Your task to perform on an android device: On the Voice Recorder app, record some important points for my office presentation.
Image 0: 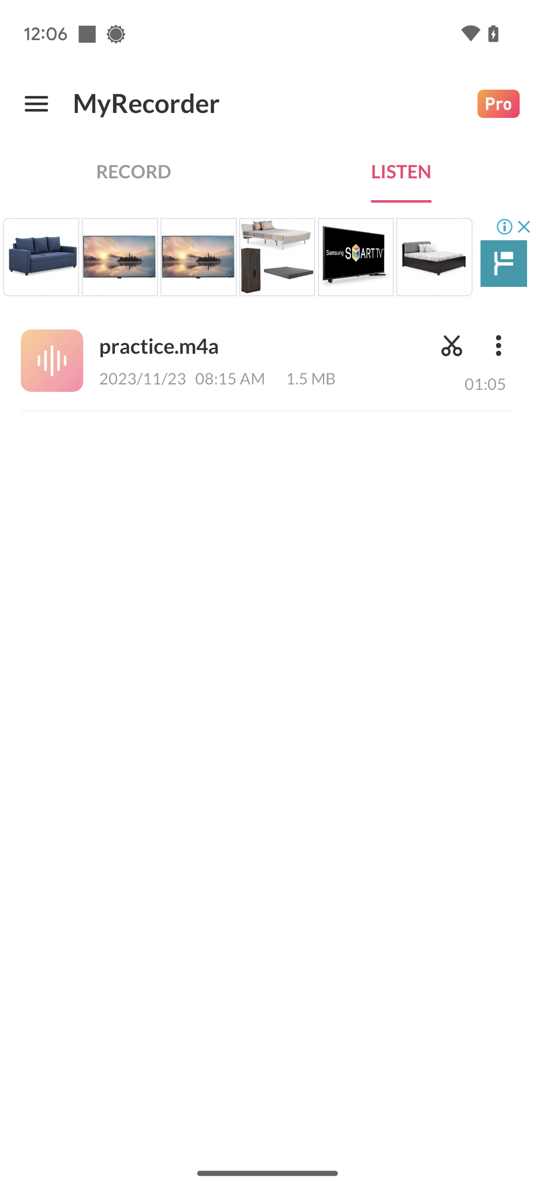
Open the Voice Recorder app.
Step 0: open app "Voice Recorder"
Image 1: 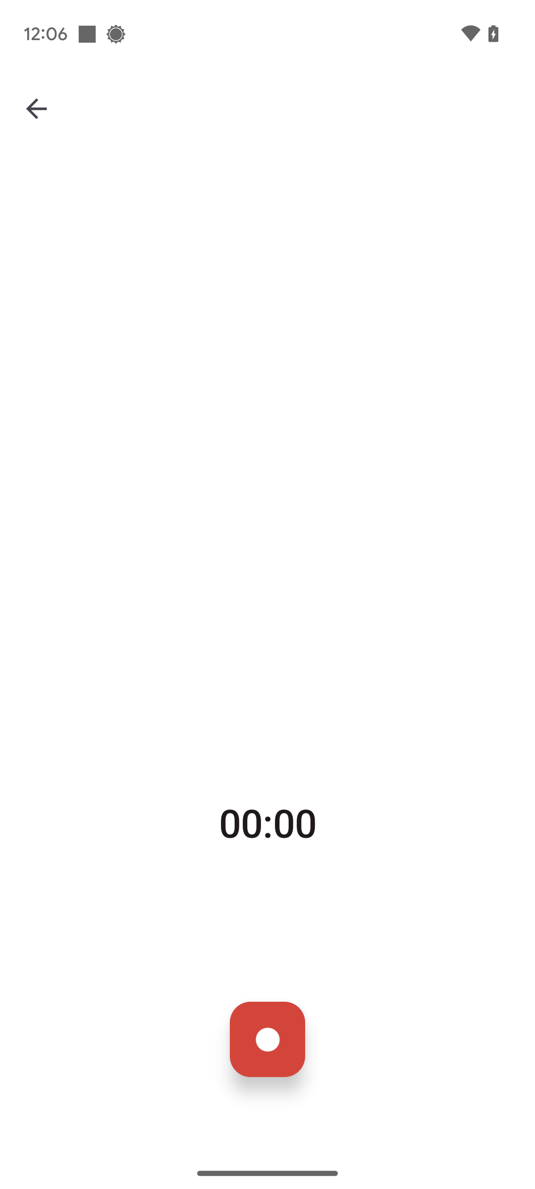
Tap on the red icon at the bottom of the screen.
Step 1: click (267, 1039)
Image 2: 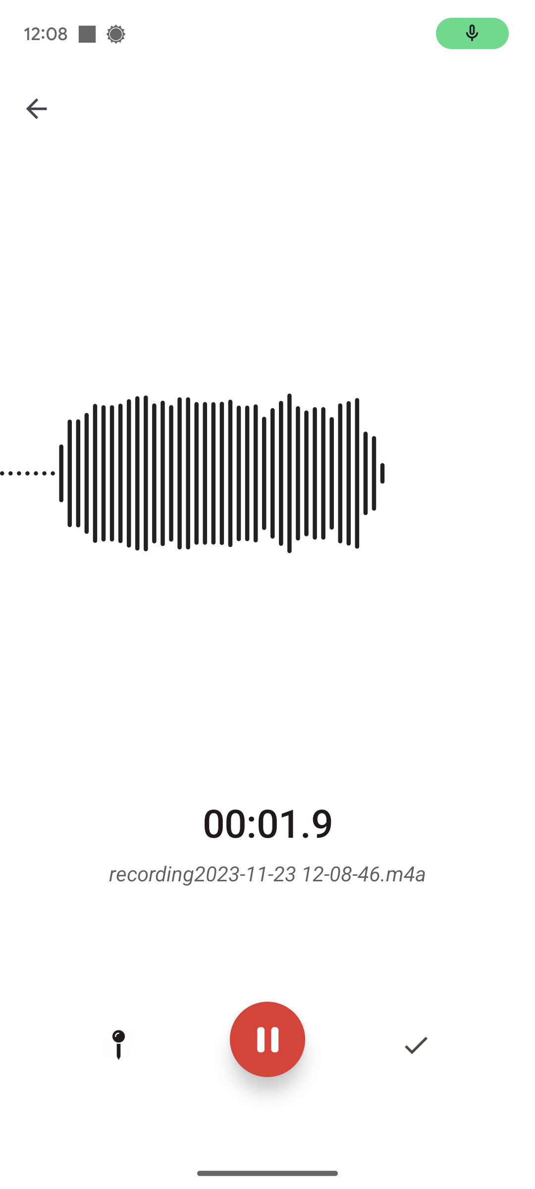
Tap on the red icon at the bottom of the screen.
Step 2: wait
Image 3: 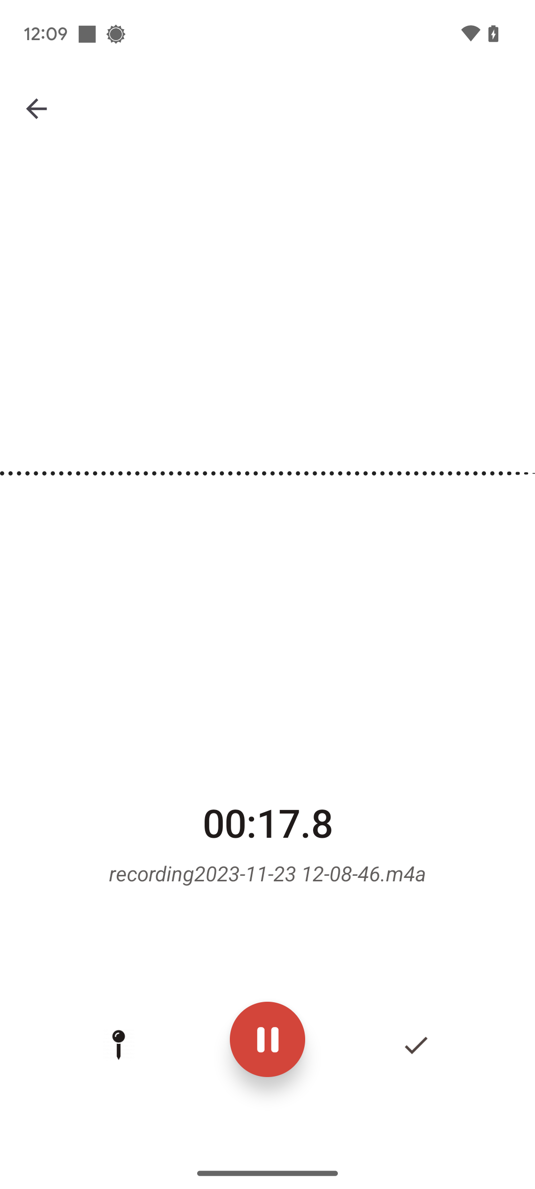
Tap on the red icon at the bottom of the screen.
Step 3: wait